Your task to perform on an android device: I want to save Flevopark, my favorite location, in the maps so that I can go there frequently
Image 0: 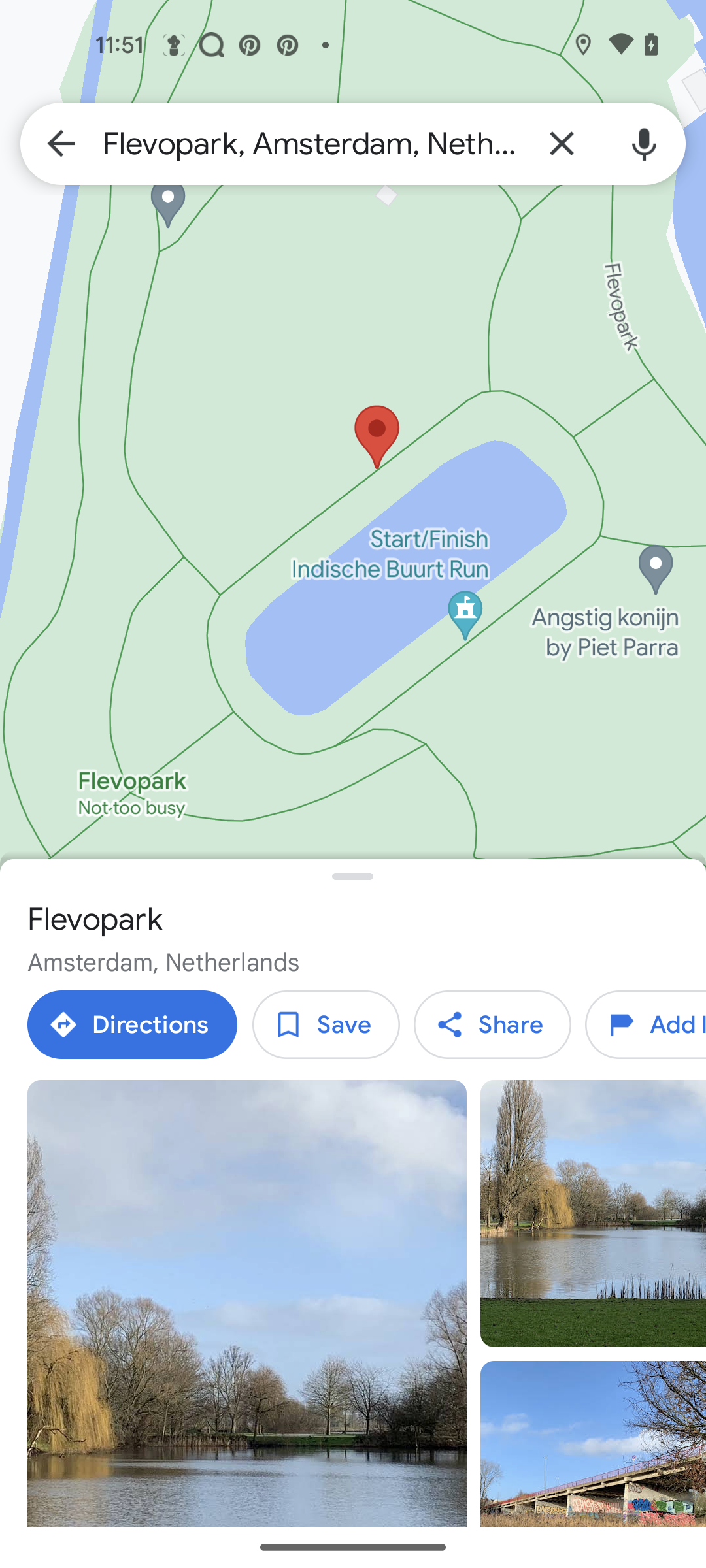
click on the save button
Step 0: click (326, 1024)
Image 1: 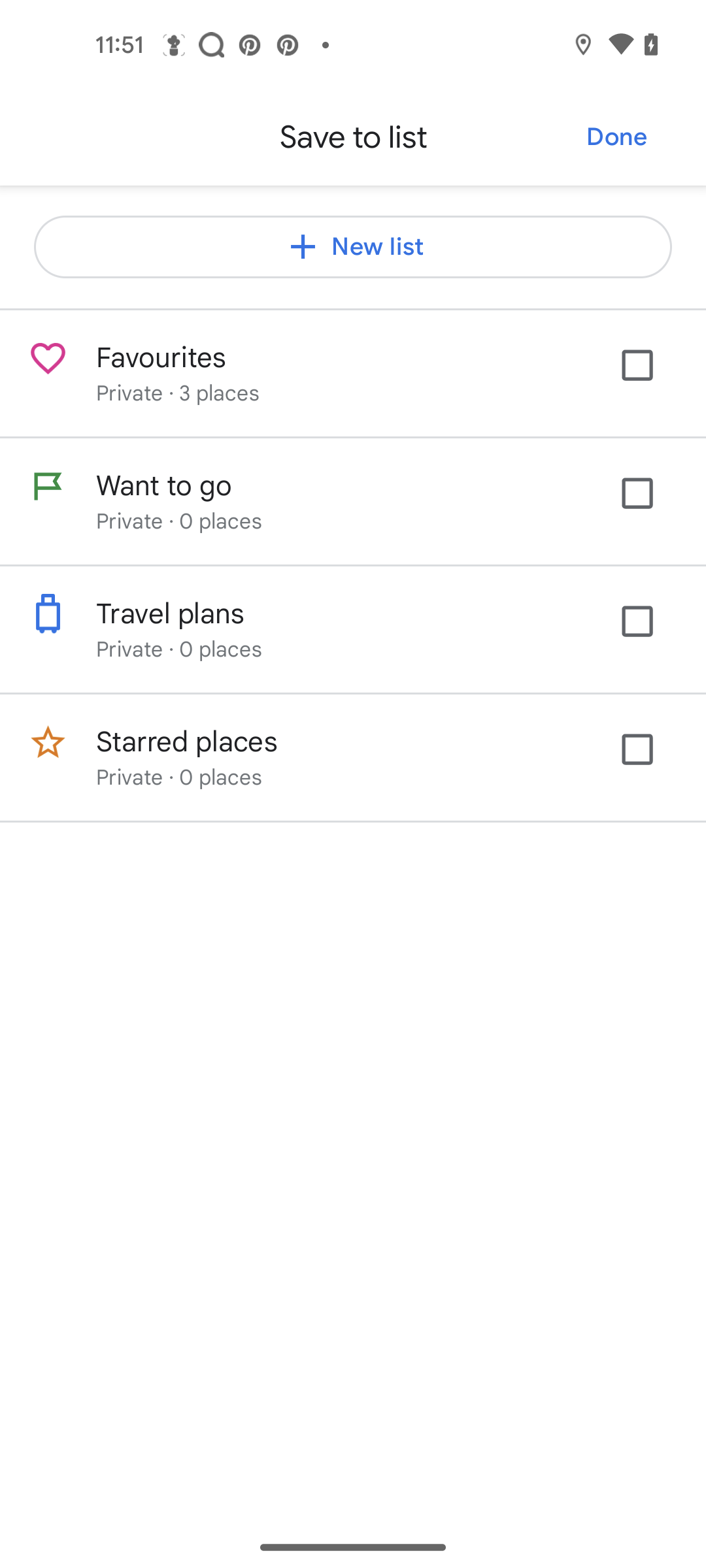
click on the Favourites 
Step 1: click (650, 379)
Image 2: 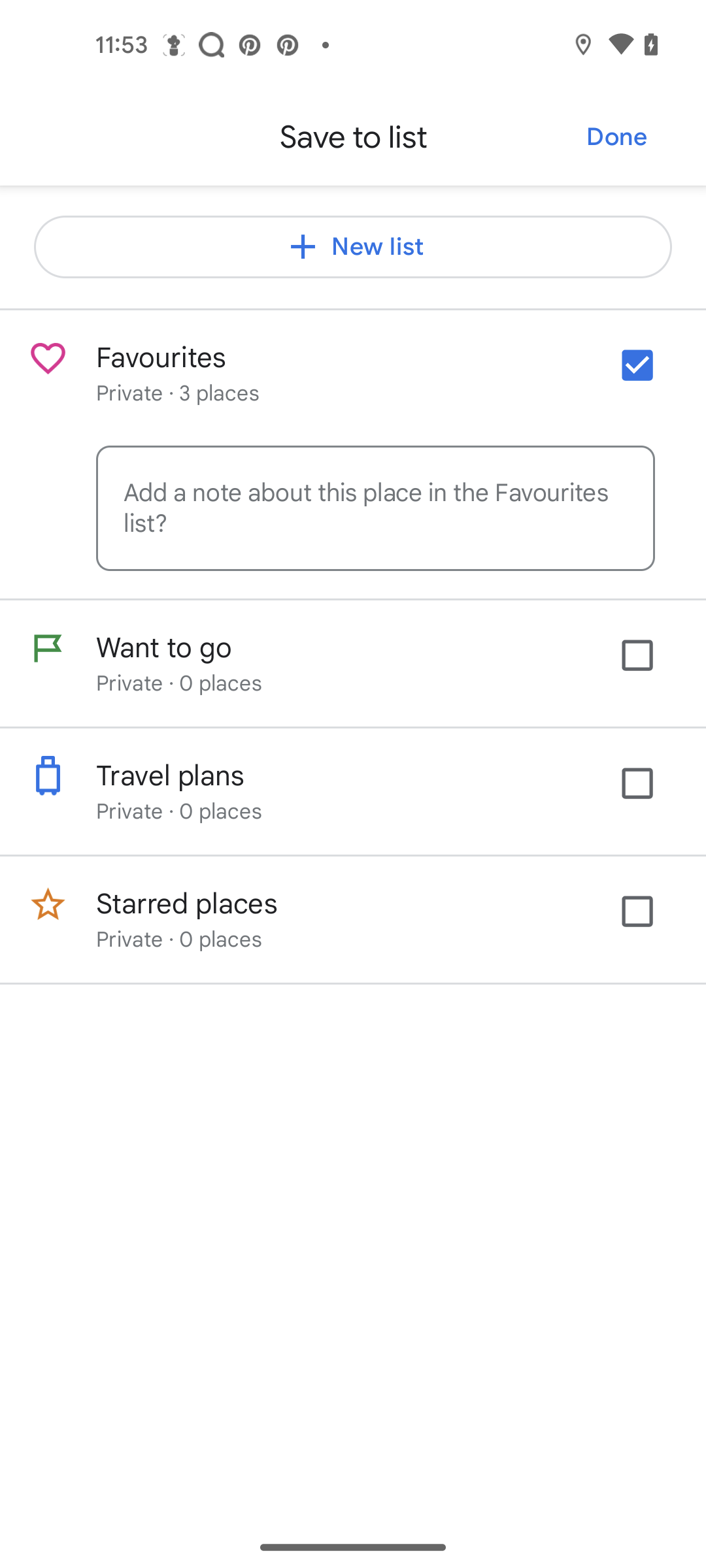
click on the Done button 
Step 2: click (616, 137)